Your task to perform on an android device: Get the direction to the Eiffel Tower.
Image 0: 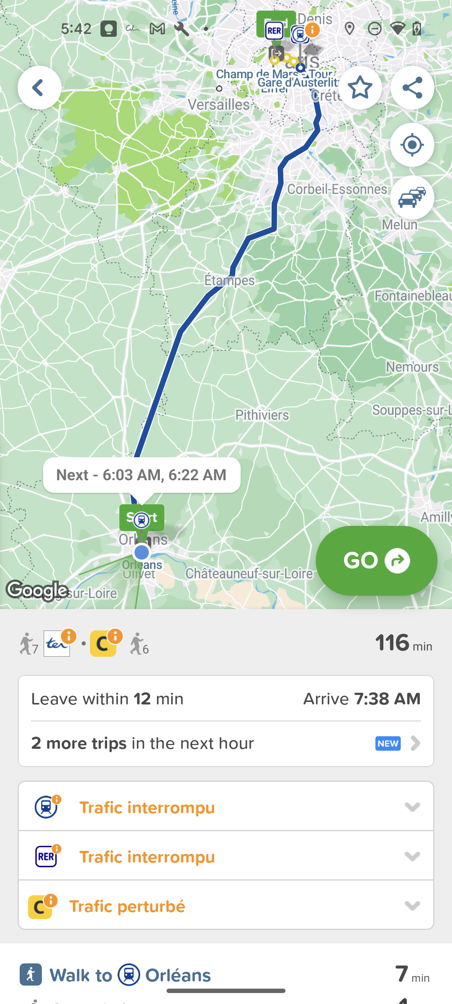
Click on the Go button
Step 0: click (376, 561)
Image 1: 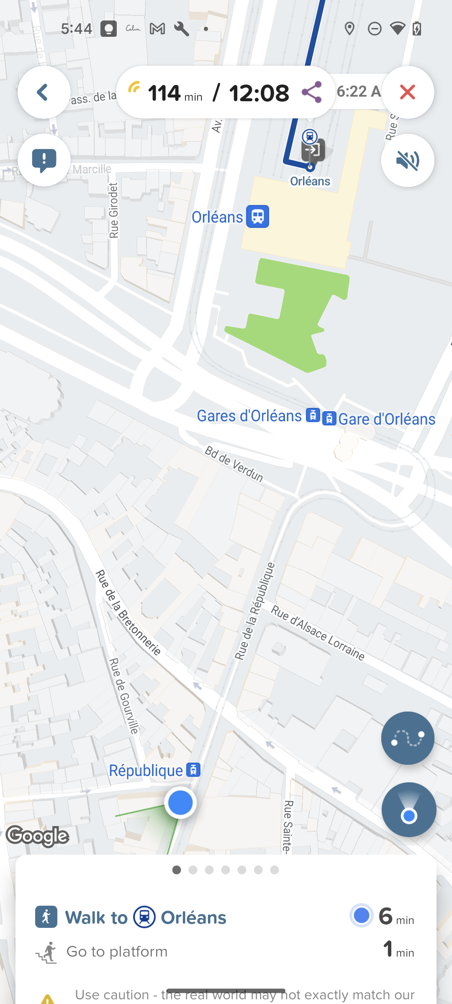
Click on the Go button
Step 1: wait